Your task to perform on an android device: Navigate to the about phone page and check the build number.
Image 0: 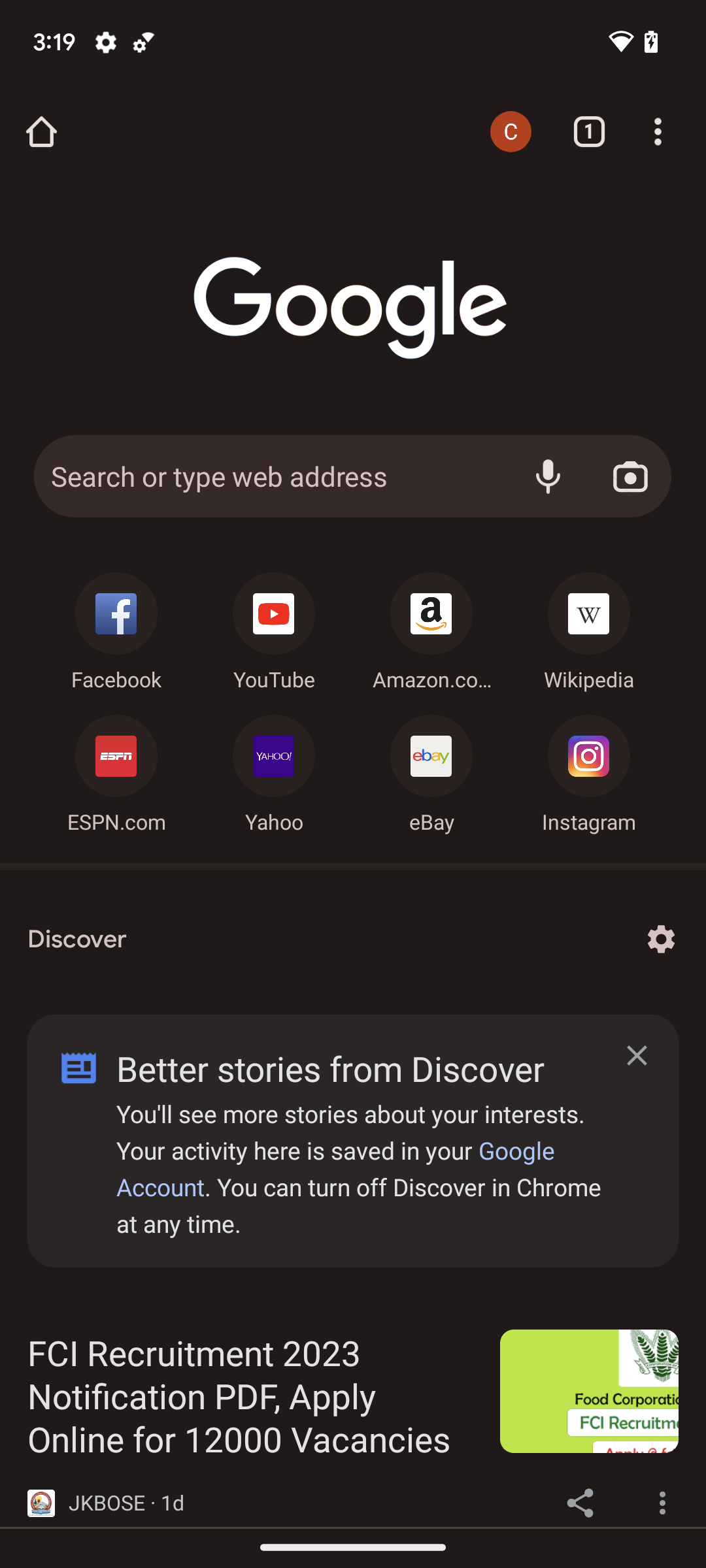
Open Settings app
Step 0: open app "Settings"
Image 1: 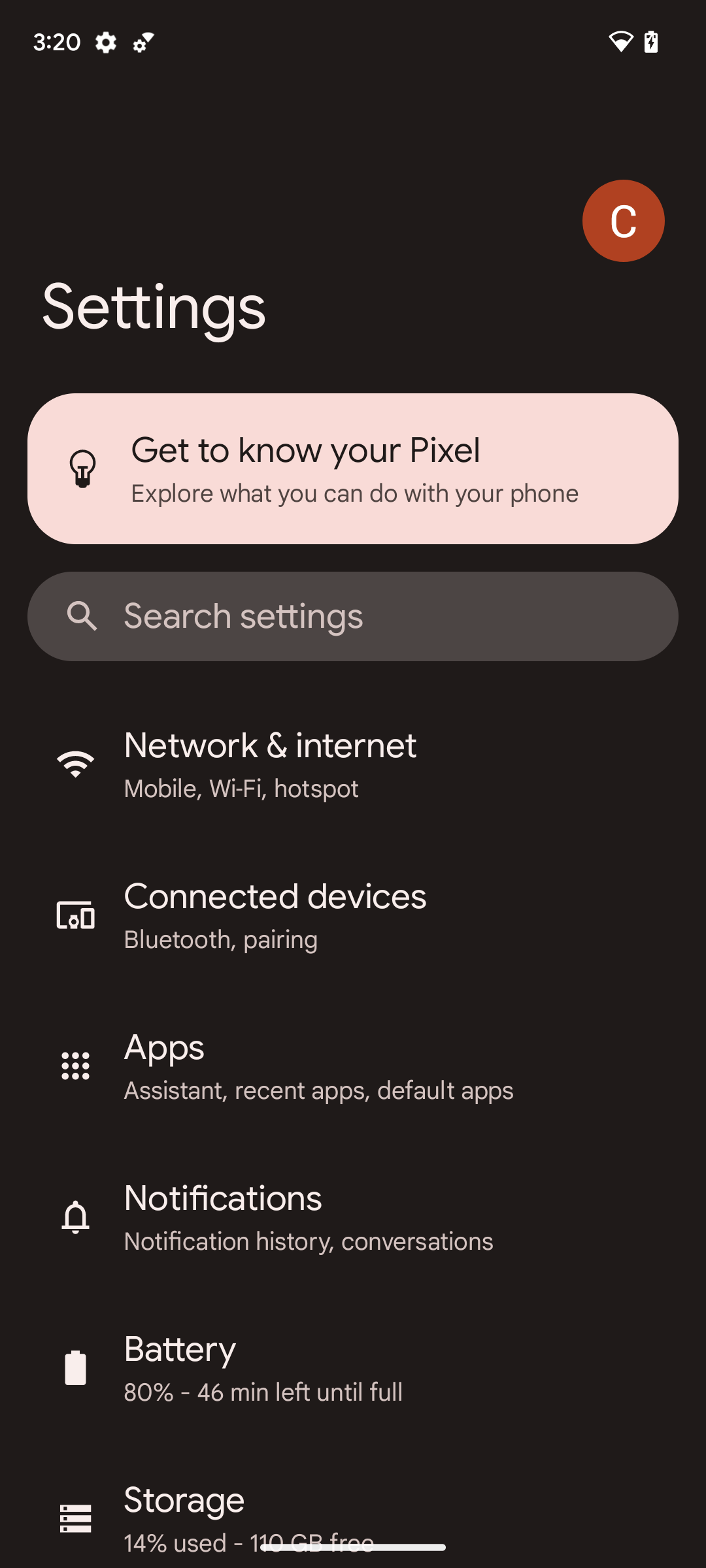
Swipe down to about phone
Step 1: scroll down
Image 2: 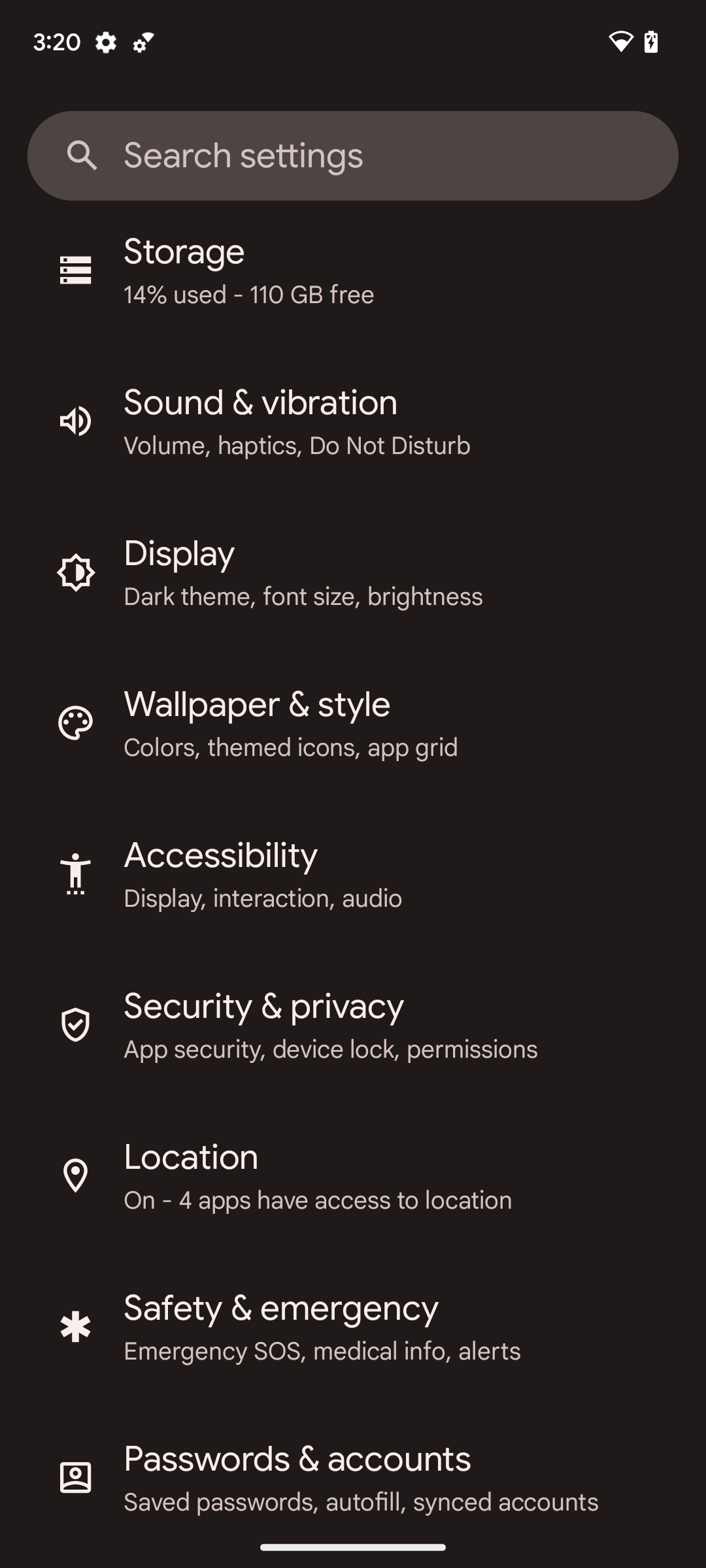
Swipe down to about phone
Step 2: scroll down
Image 3: 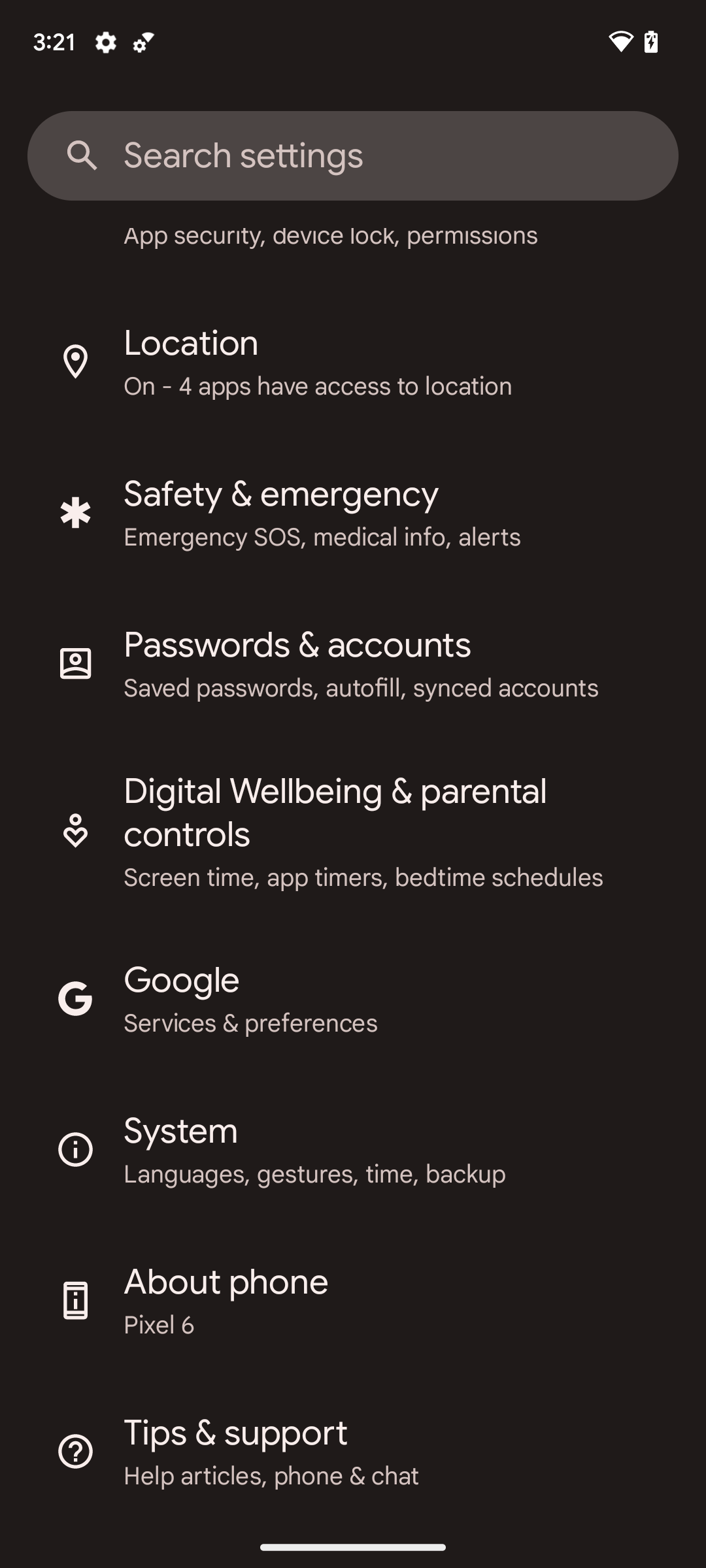
Click on about phone
Step 3: click (401, 1299)
Image 4: 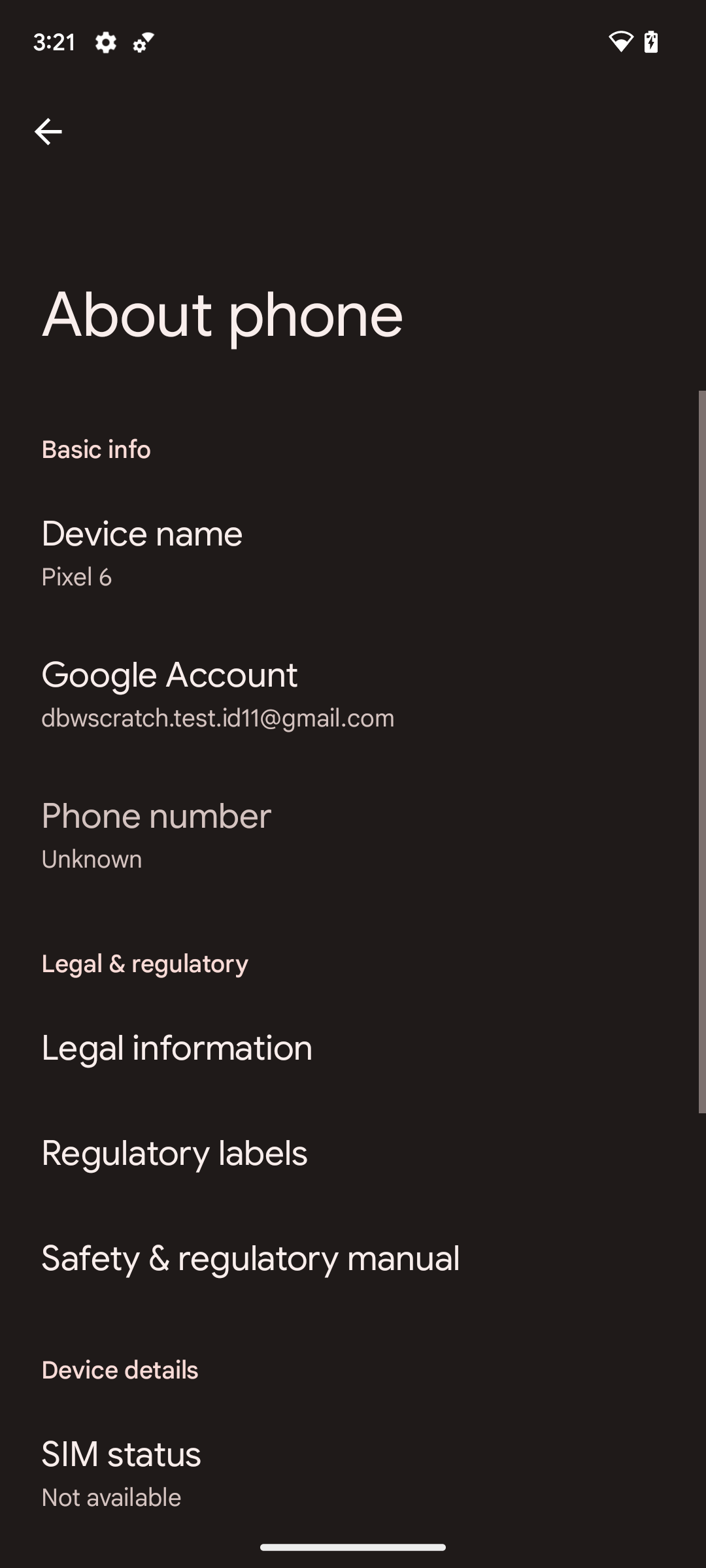
Swipe down to view build number
Step 4: scroll down
Image 5: 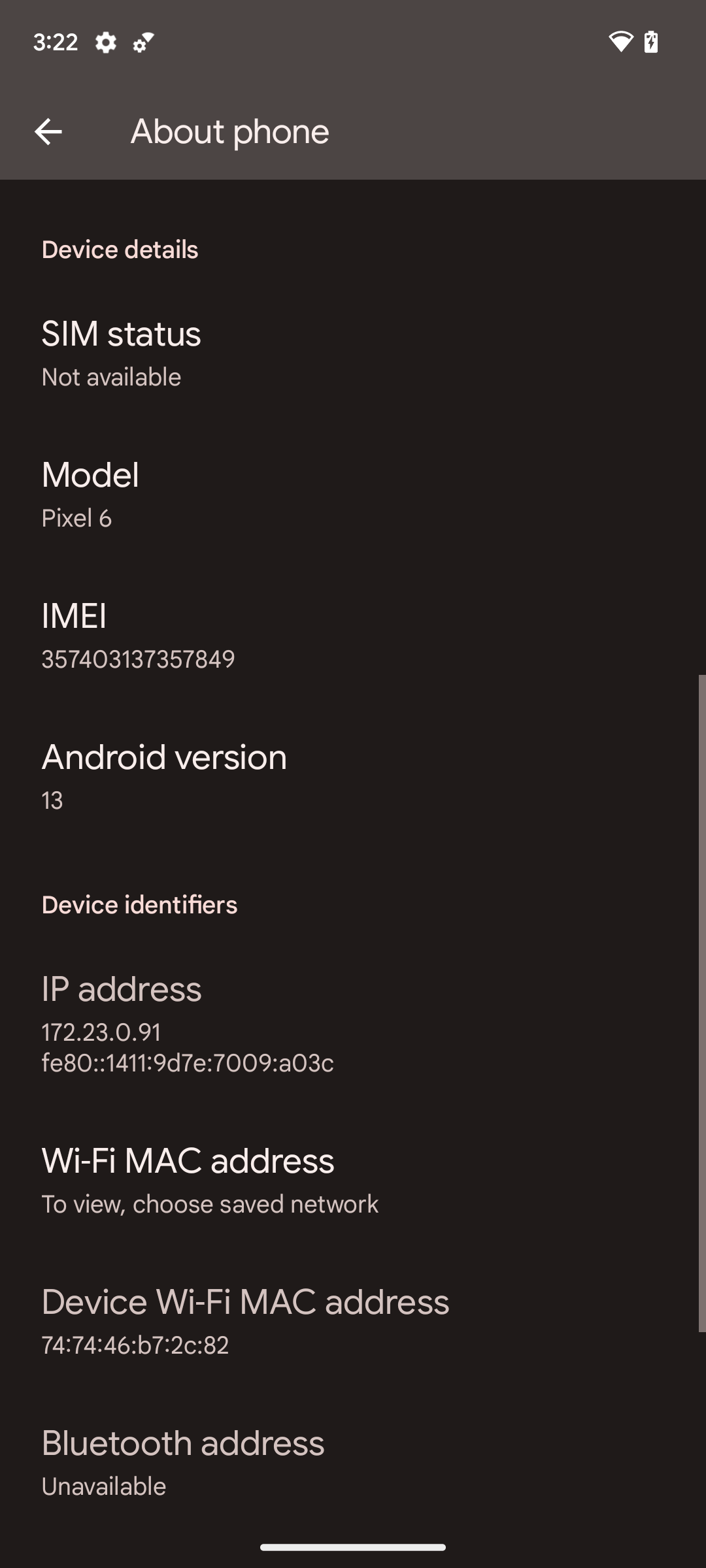
Swipe down to view build number
Step 5: scroll down
Image 6: 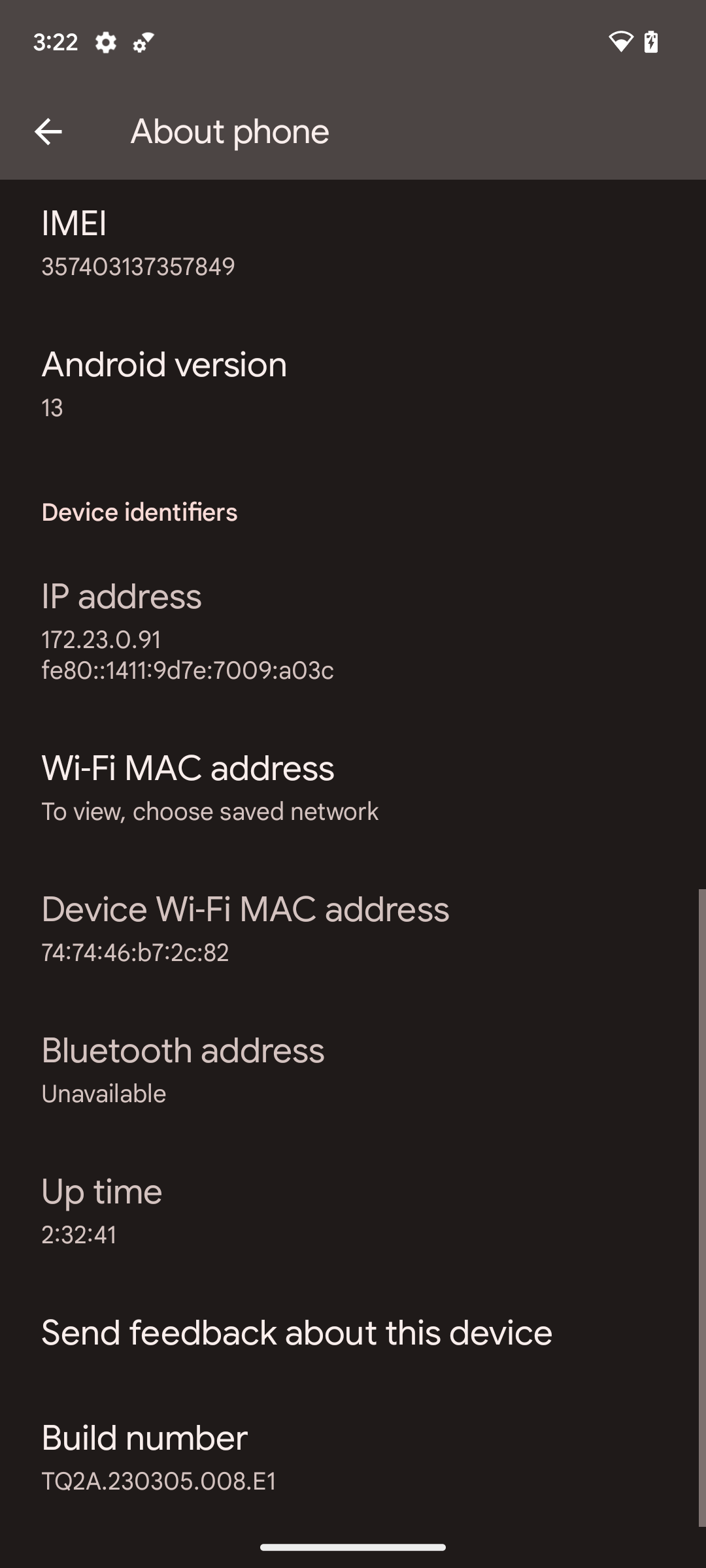
Click on build number
Step 6: click (360, 1456)